Your task to perform on an android device: I am planning to visit the Eiffel Tower in Paris from Lyon City, so I want to know the walking directions.
Image 0: 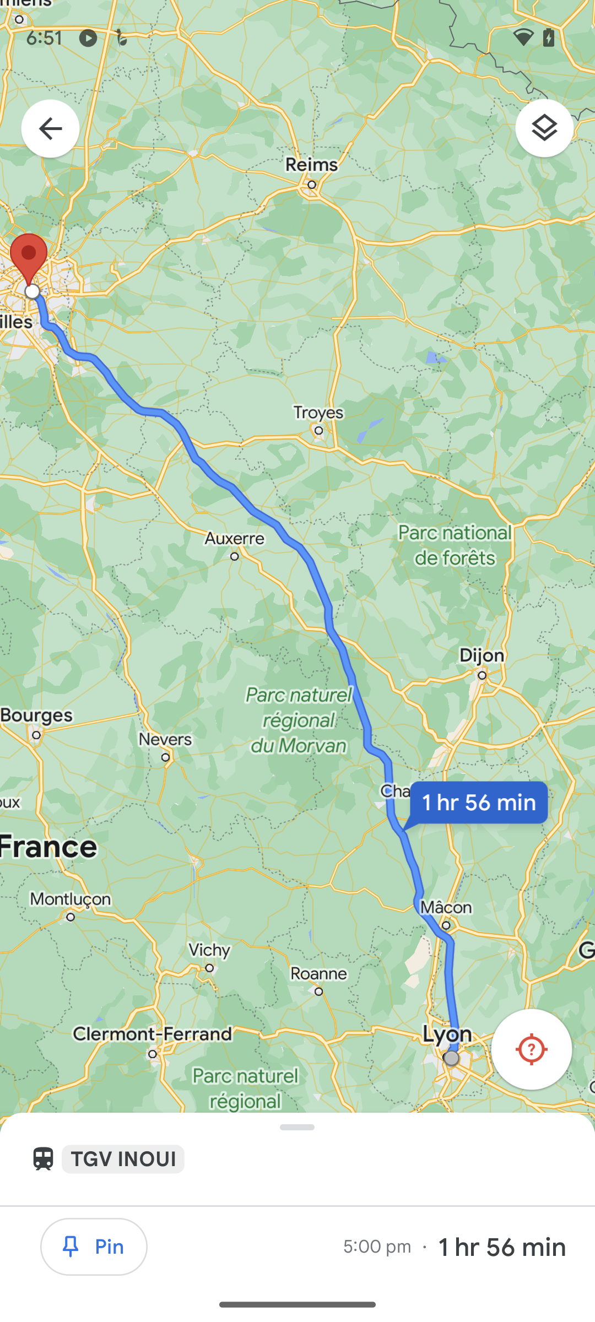
Step 0: wait
Image 1: 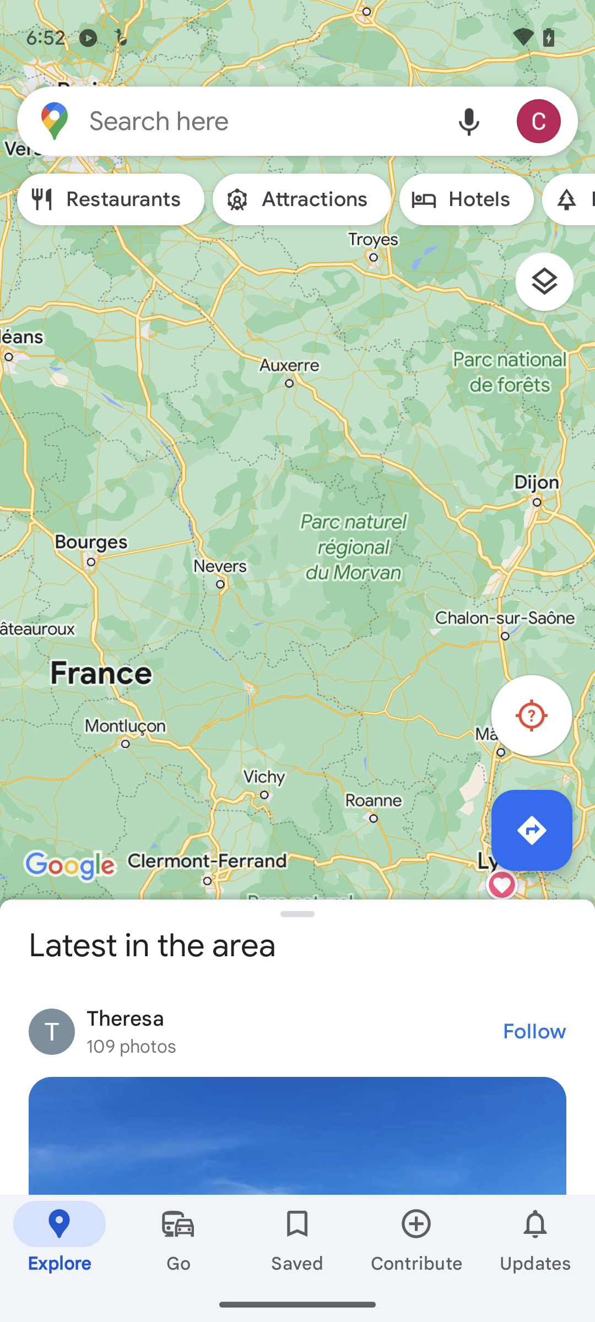
search for direction from Lyon to Paris
Step 1: click (262, 121)
Image 2: 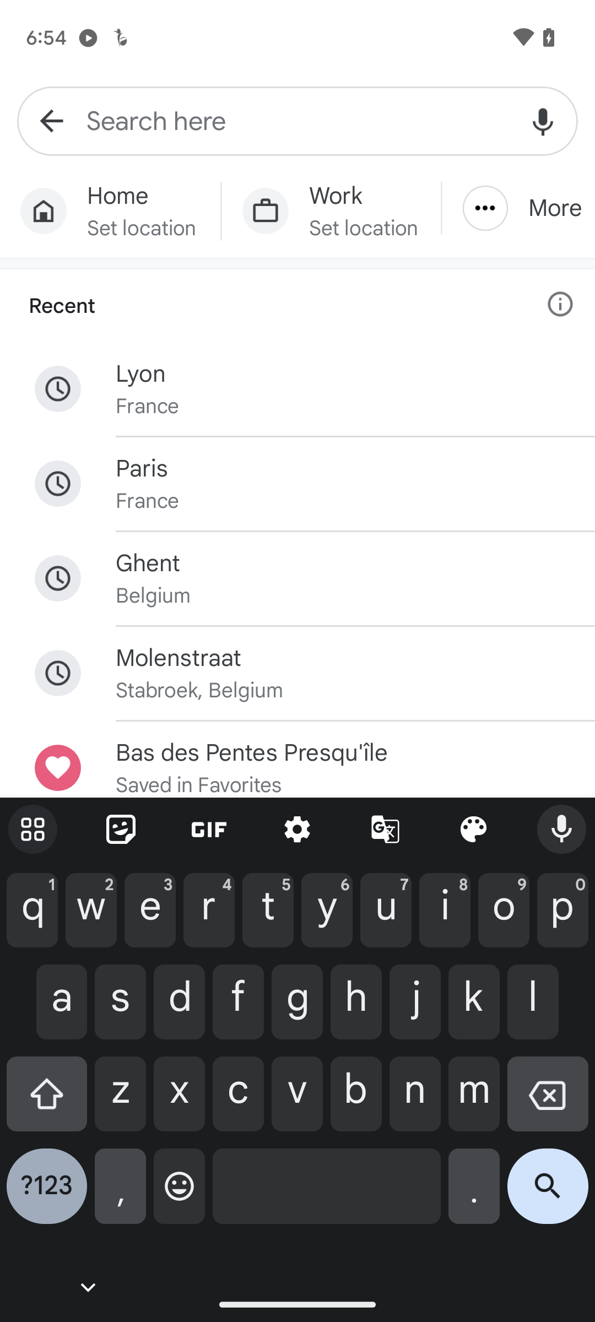
search for direction from Lyon to Paris
Step 2: type "Lyon city to Paris city"
Image 3: 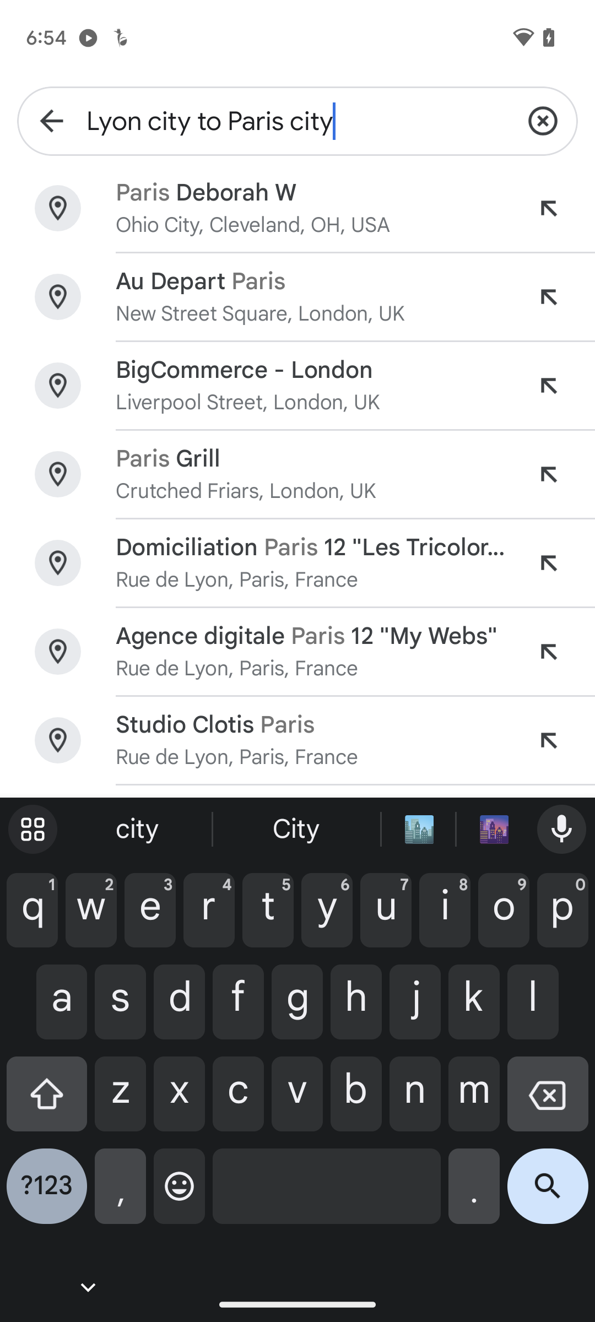
Tap on the search icon at the bottom of the screen.
Step 3: click (548, 1195)
Image 4: 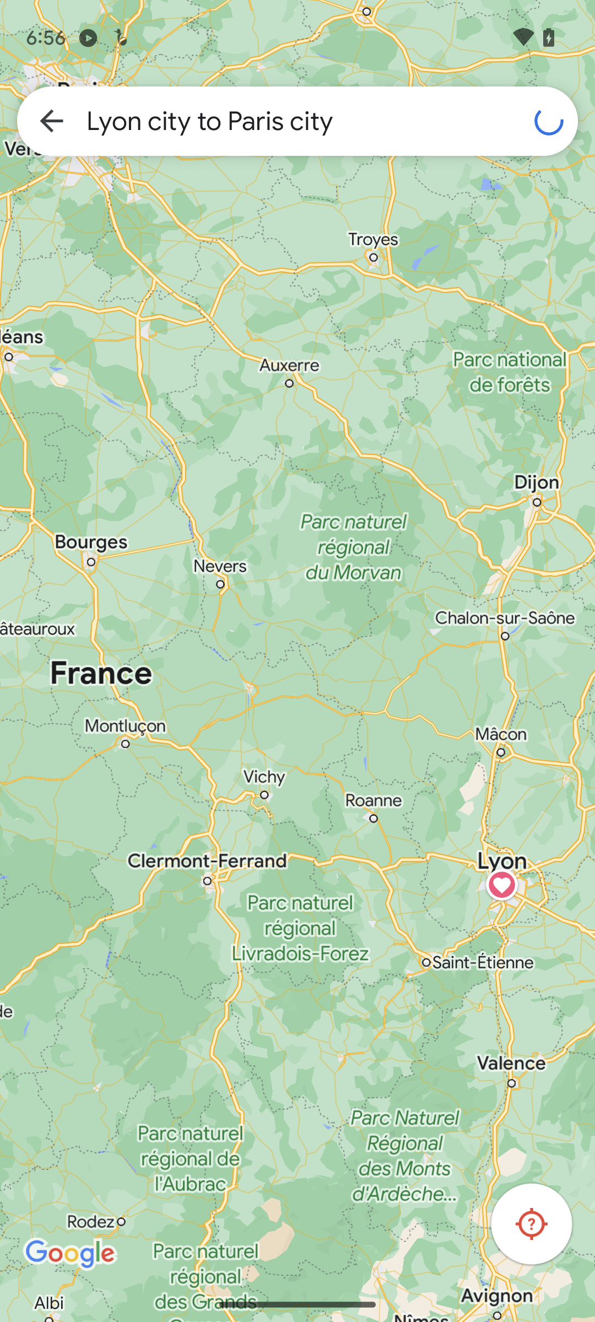
Tap on the search icon at the bottom of the screen.
Step 4: wait
Image 5: 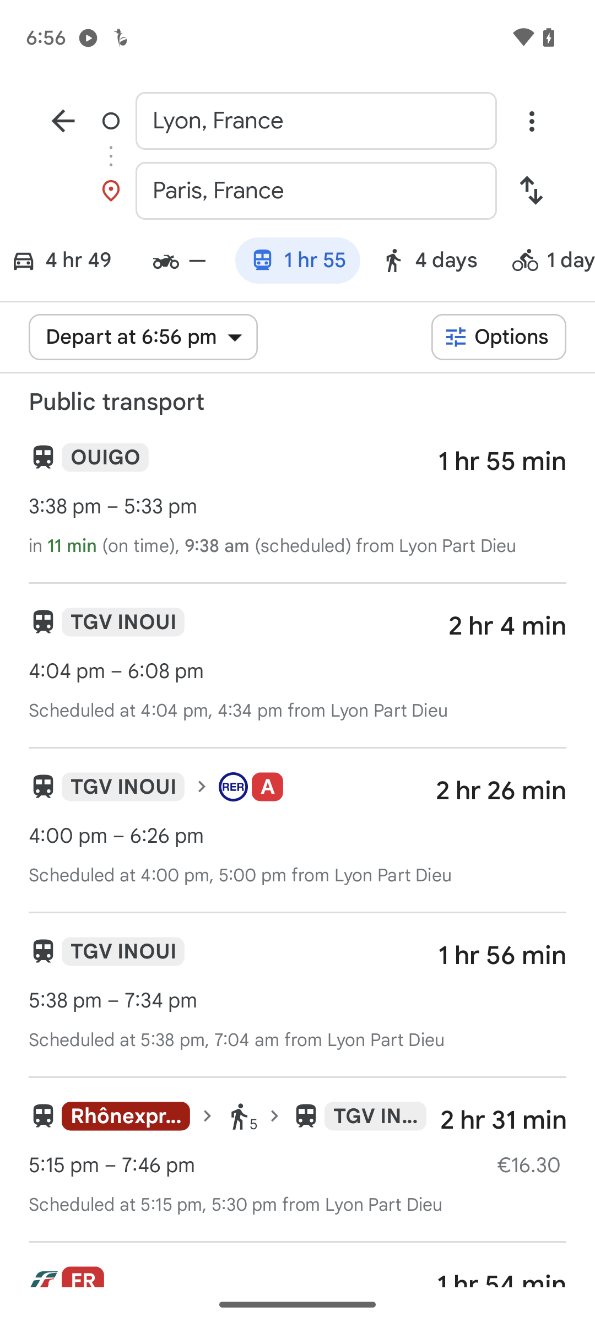
Tap on the man icon at the top of the screen.
Step 5: click (429, 263)
Image 6: 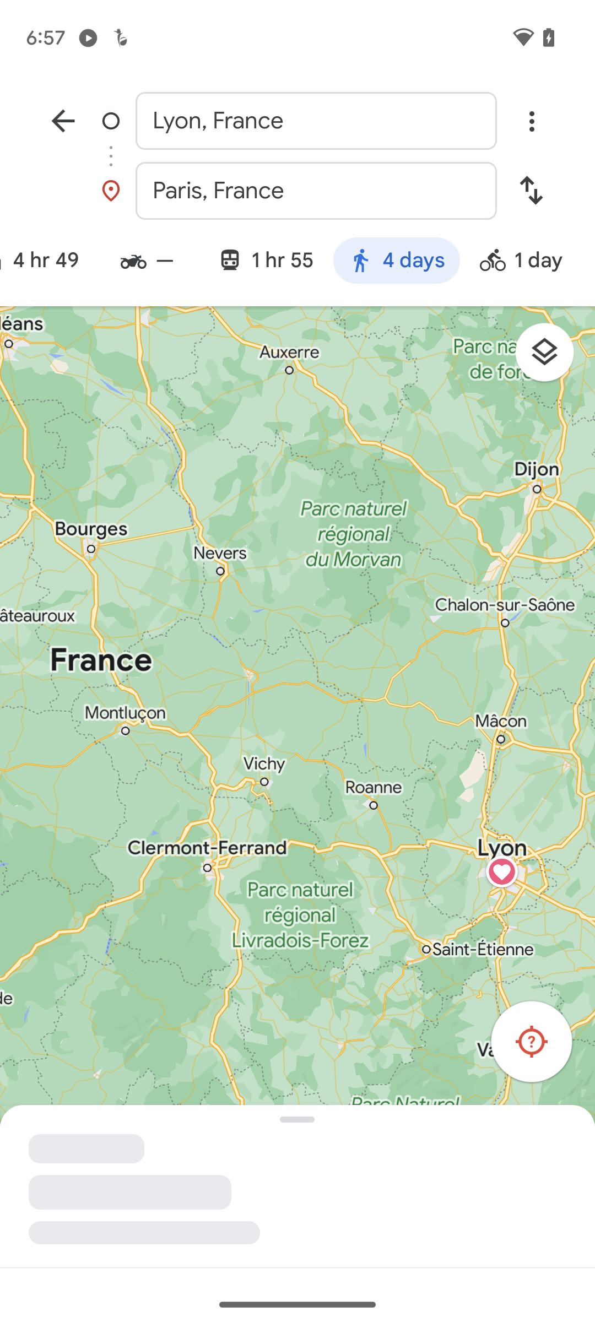
Tap on the man icon at the top of the screen.
Step 6: wait